Your task to perform on an android device: Due to some Urgent basis I want to prepone the Reschedule Time Event from 24 August to 23 August at 09:30 AM .
Image 0: 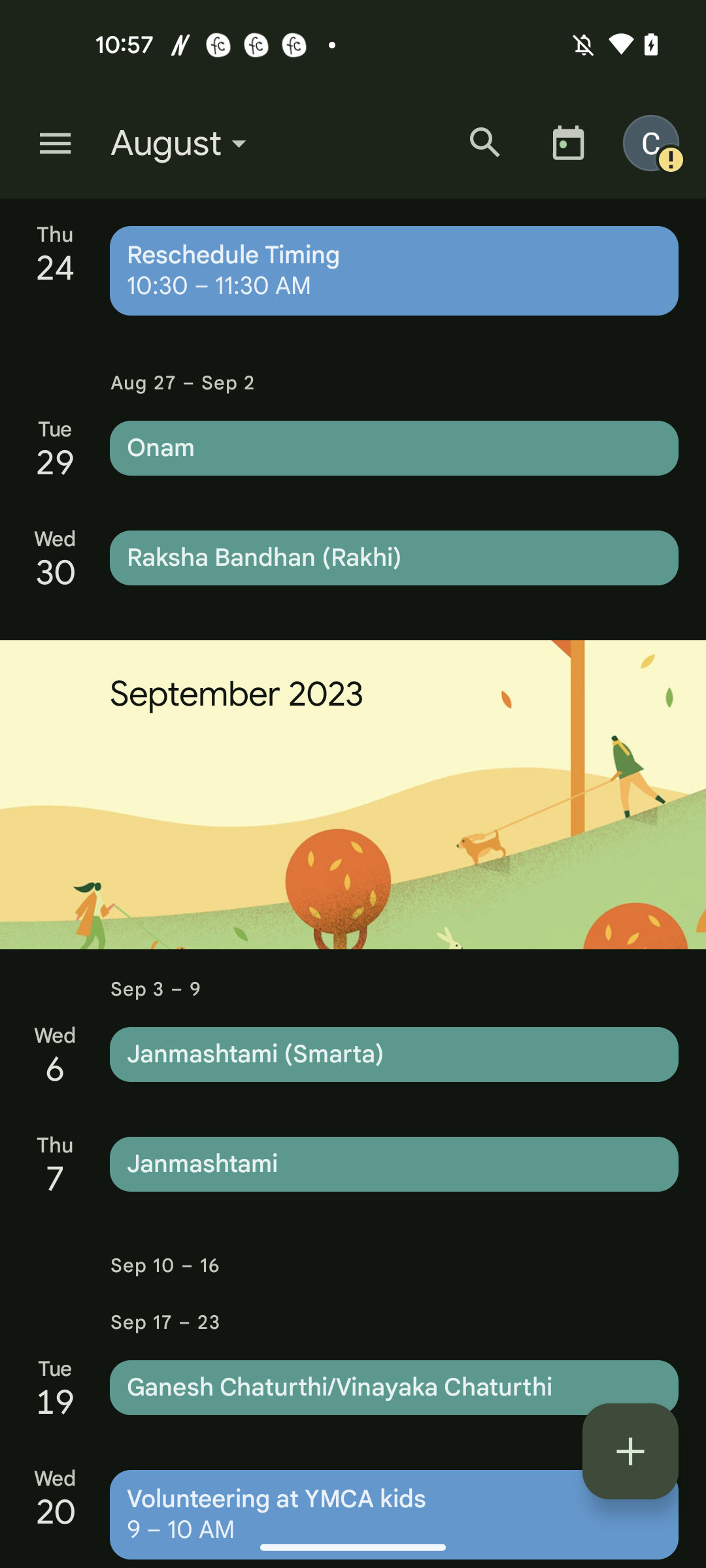
Open the Reschedule Timing Event 
Step 0: click (394, 270)
Image 1: 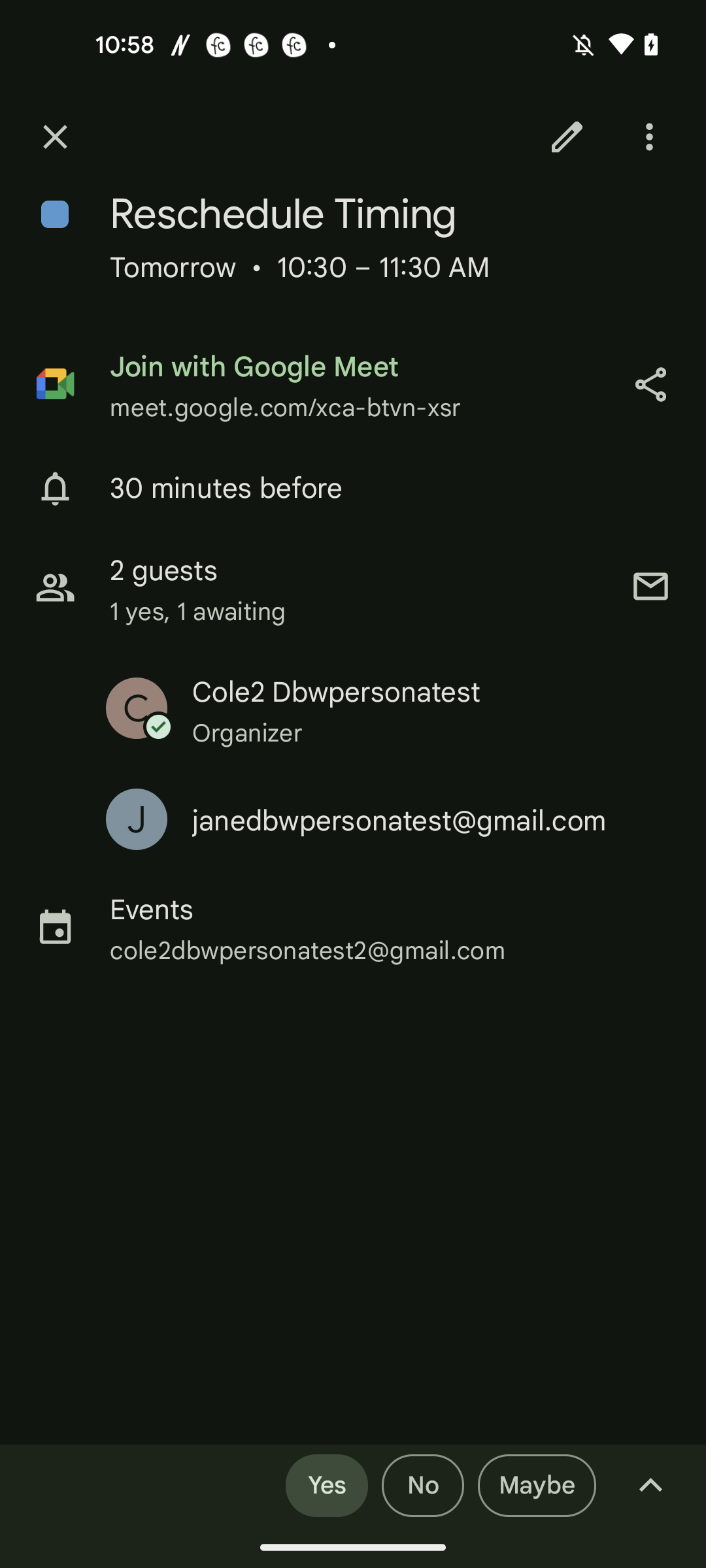
Click on the Edit button at the top right of the screen
Step 1: click (567, 137)
Image 2: 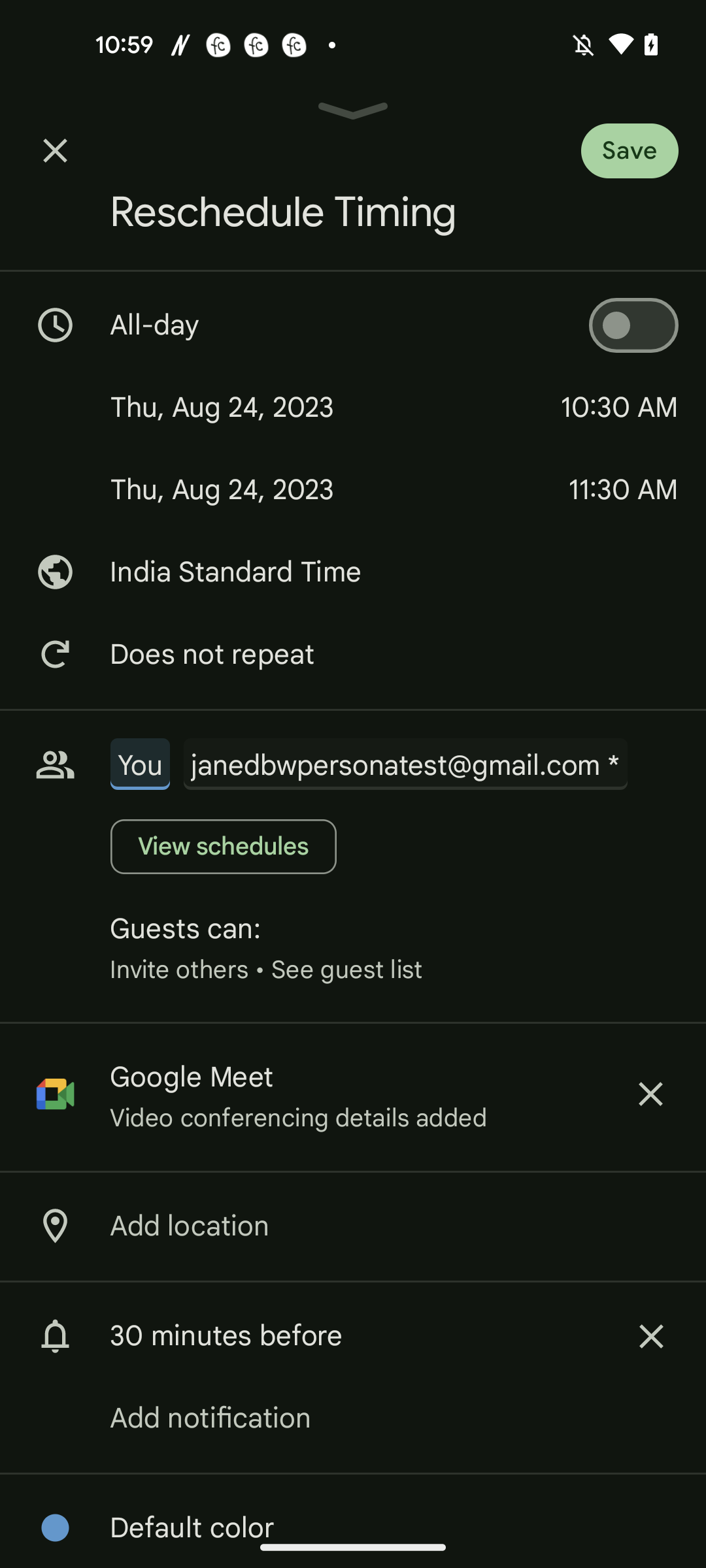
Go to the Dates section 
Step 2: click (335, 407)
Image 3: 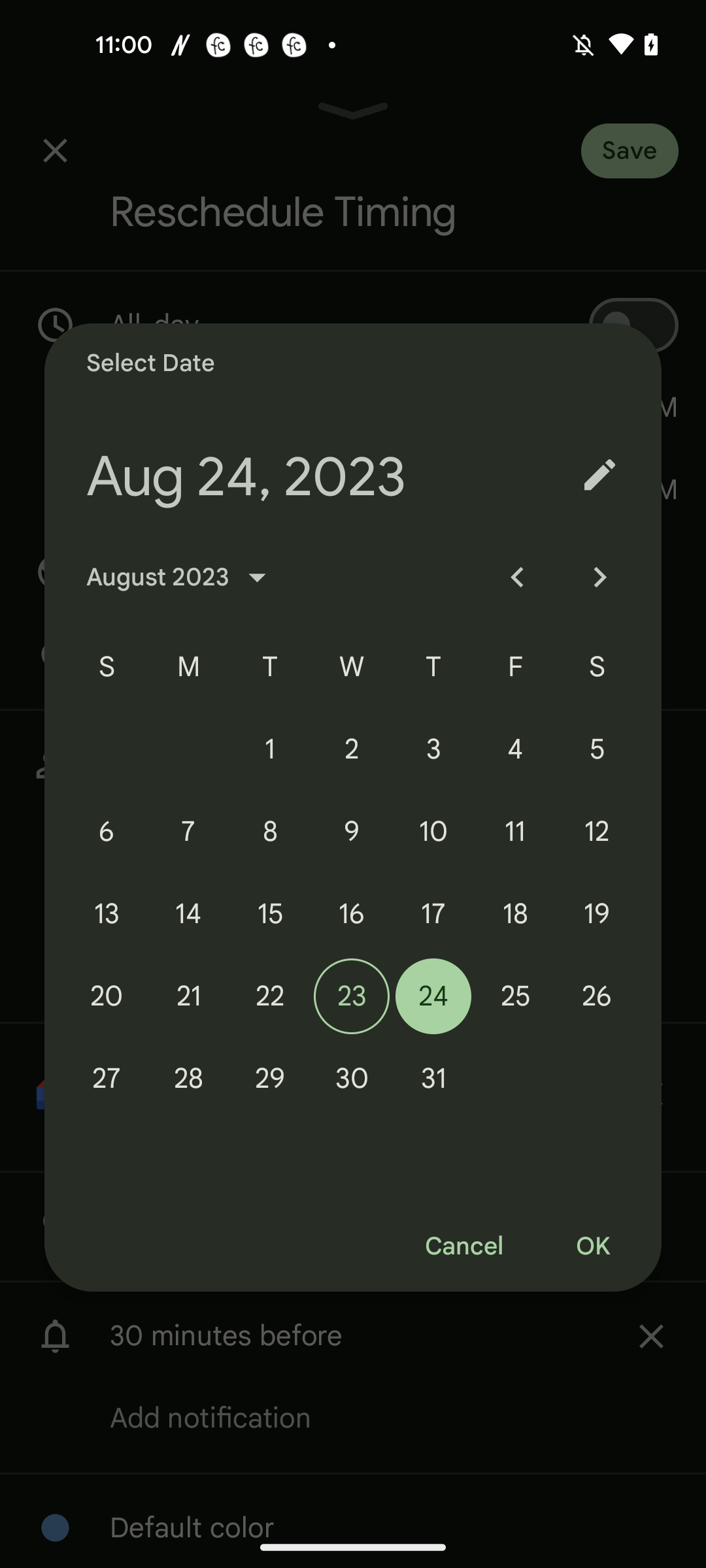
Set the Date to 23 August
Step 3: click (351, 996)
Image 4: 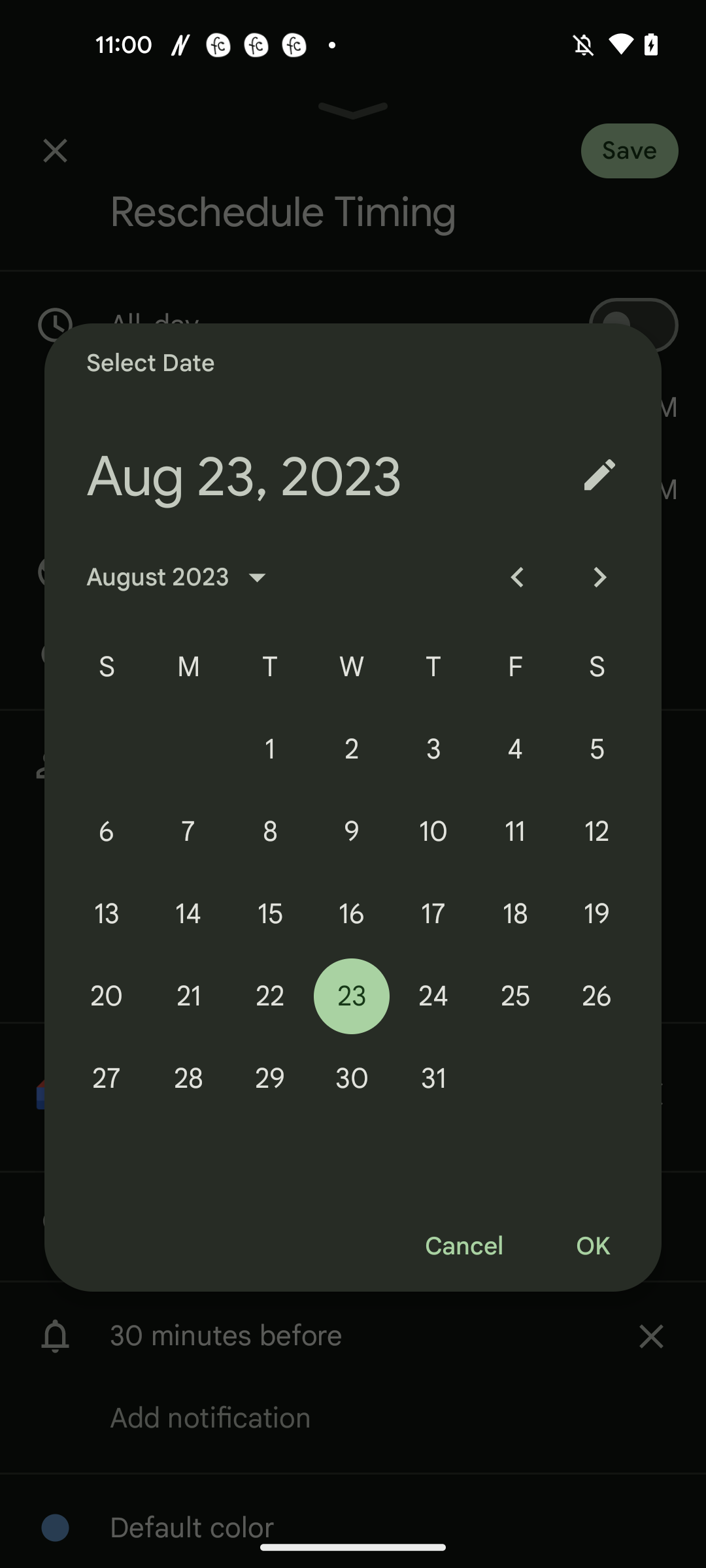
Click on the OK button at the bottom right corner of the pop up
Step 4: click (592, 1247)
Image 5: 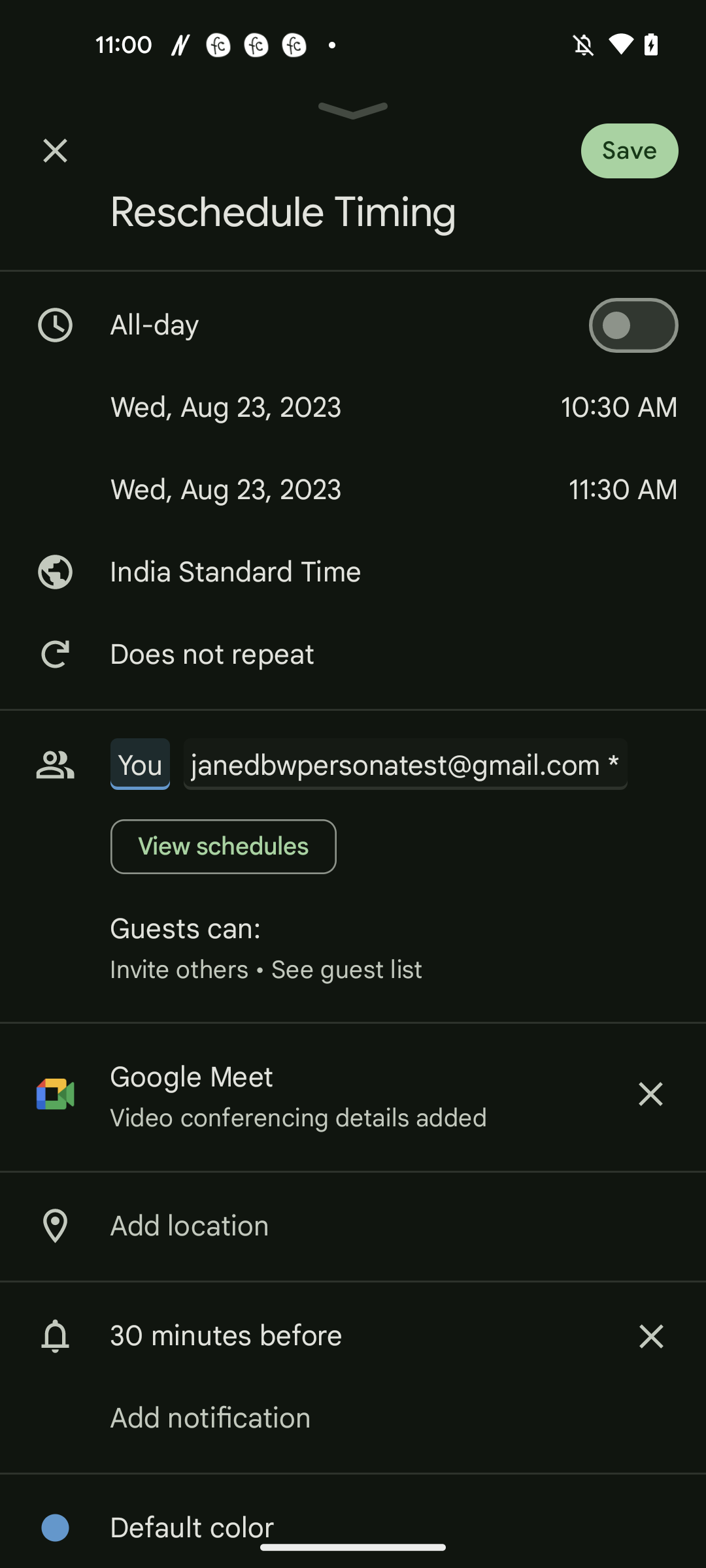
Click on the event Start time section
Step 5: click (619, 407)
Image 6: 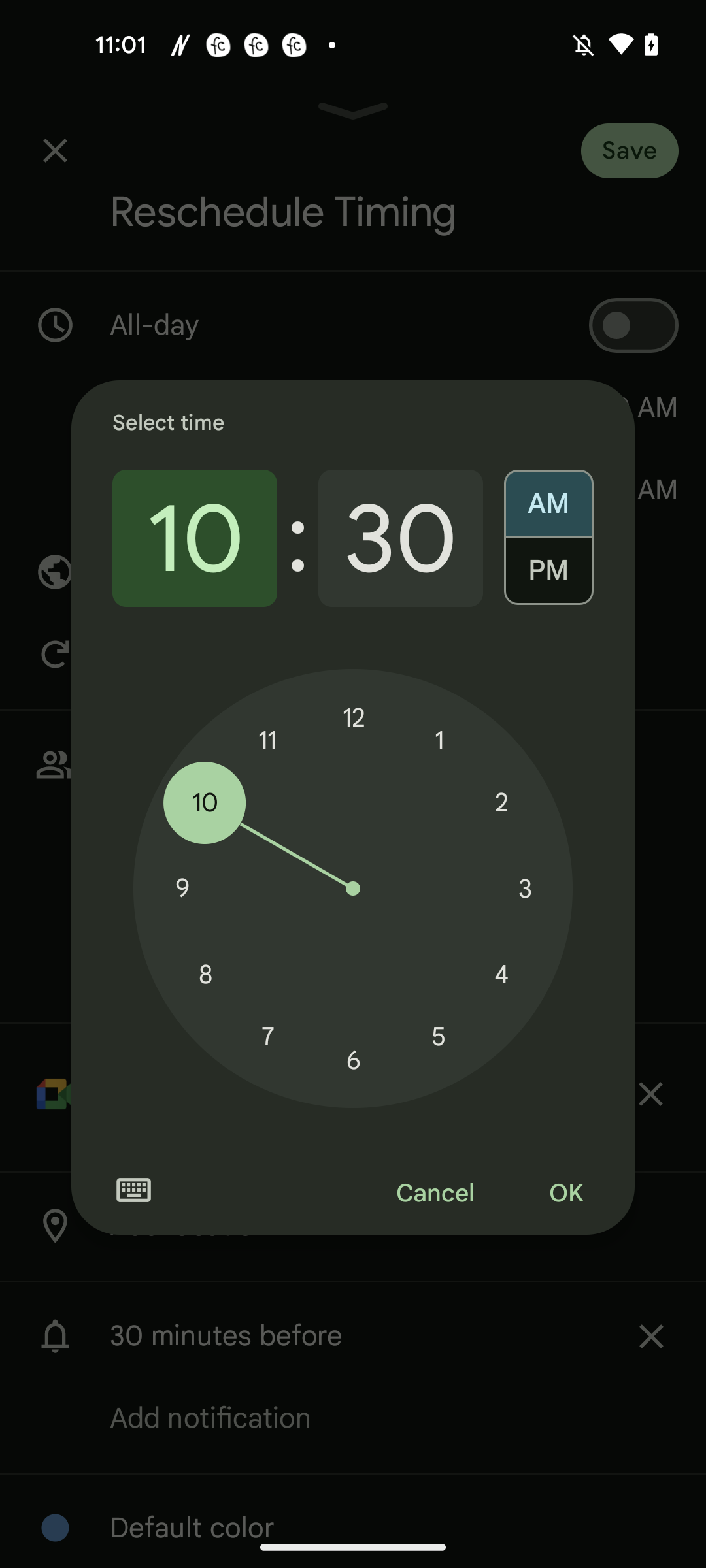
Set the hours to 09
Step 6: click (182, 888)
Image 7: 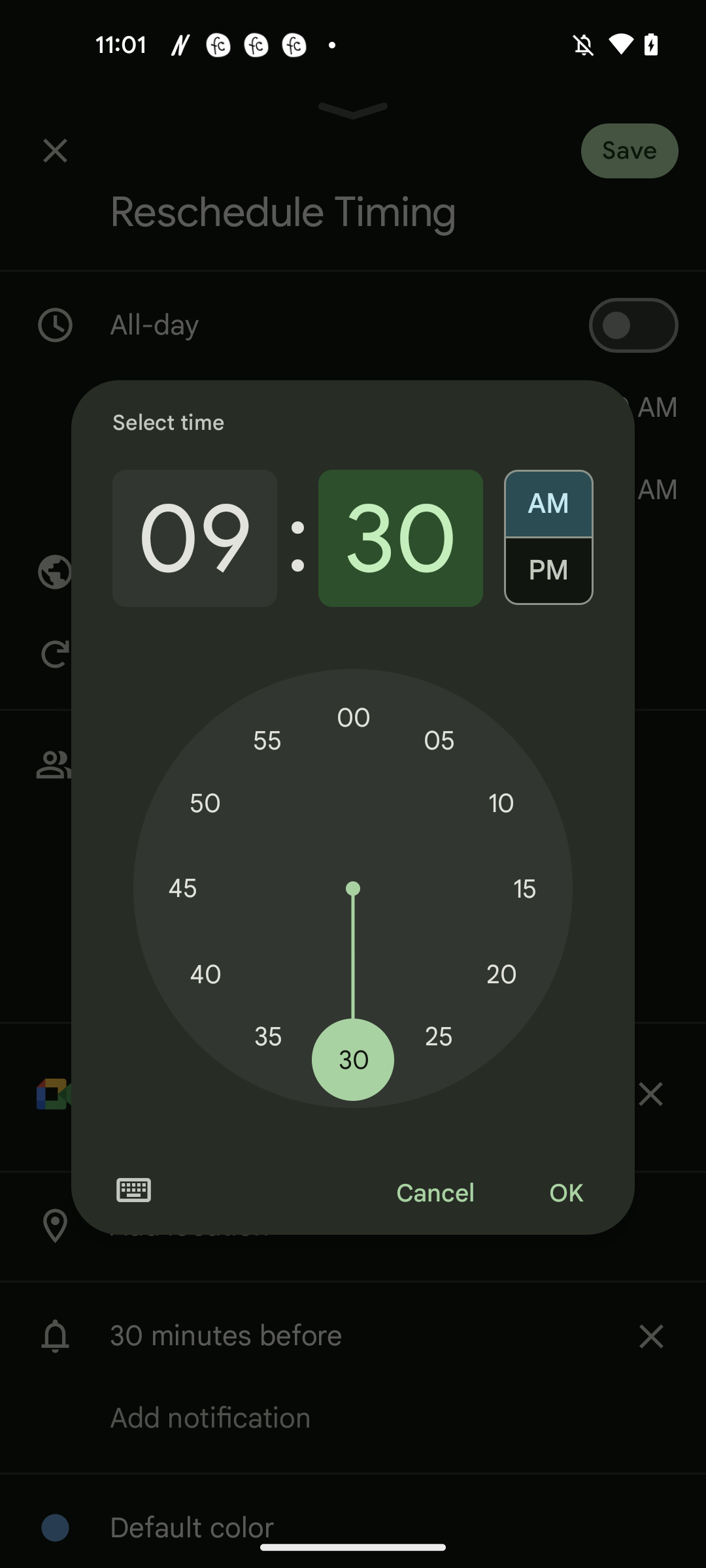
Click on the OK button in the pop up
Step 7: click (565, 1194)
Image 8: 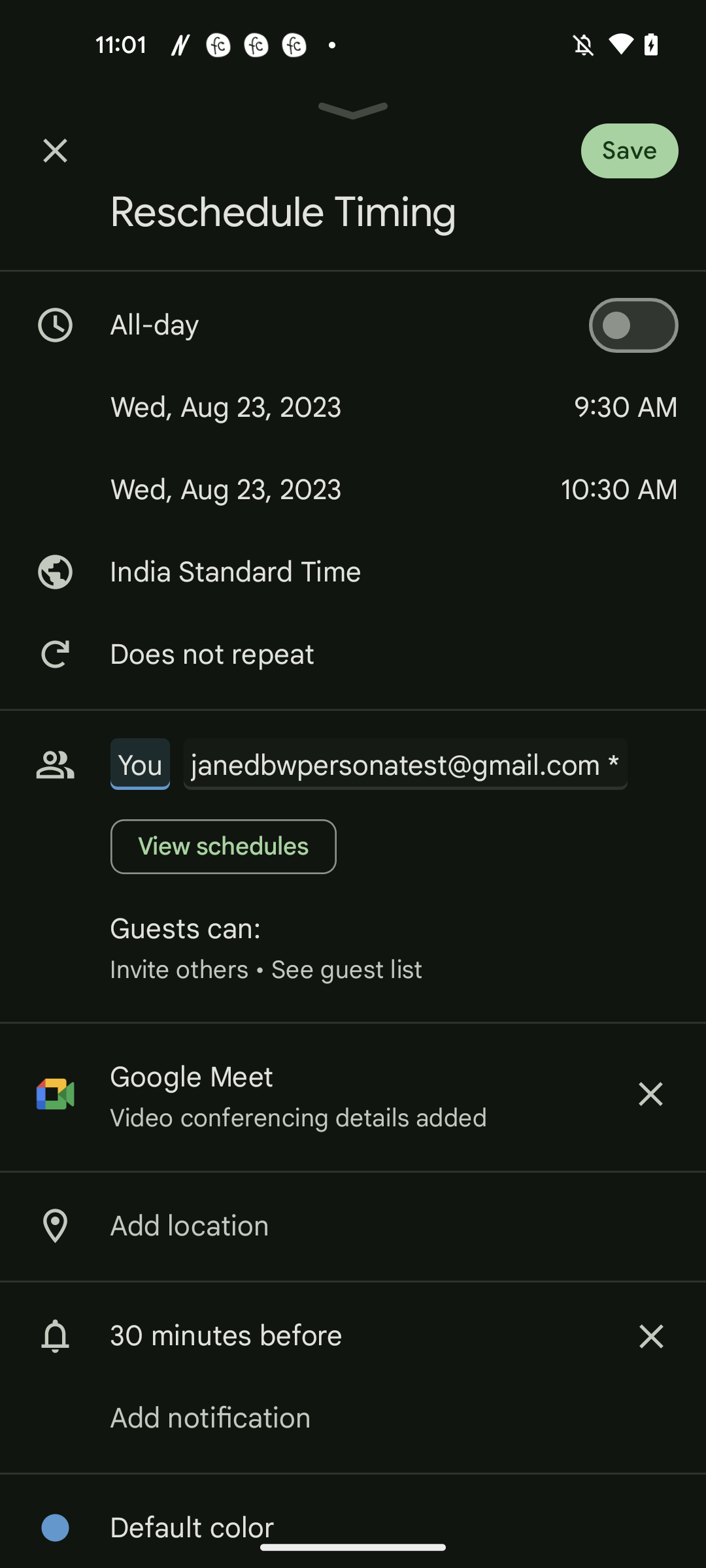
Click on the Save button at the top right corner of the screen
Step 8: click (658, 142)
Image 9: 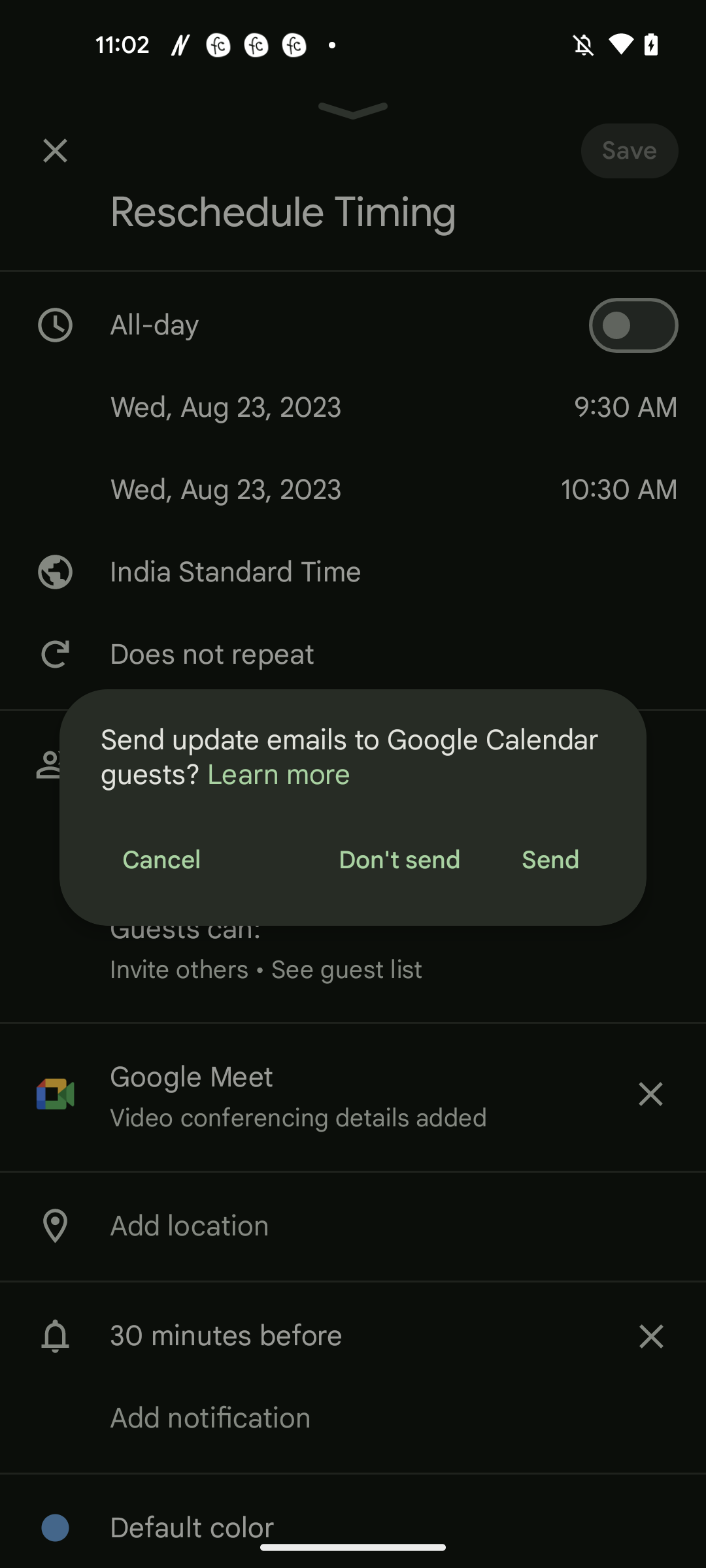
Select the Send option in the pop up
Step 9: click (550, 860)